Your task to perform on an android device: I want to choose a language on the Dulingo app.
Image 1: 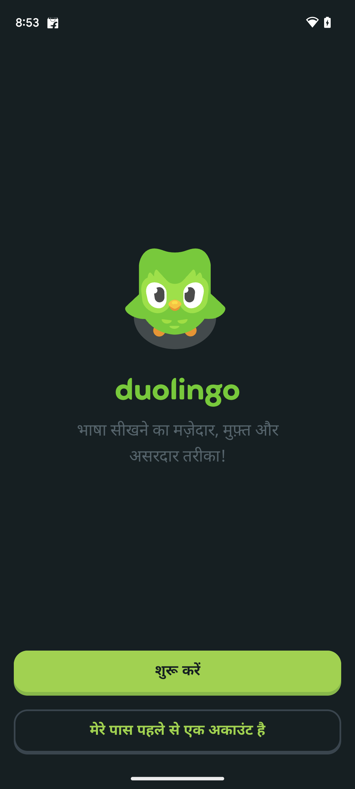
Open the Dulingo app.
Step 1: wait
Image 2: 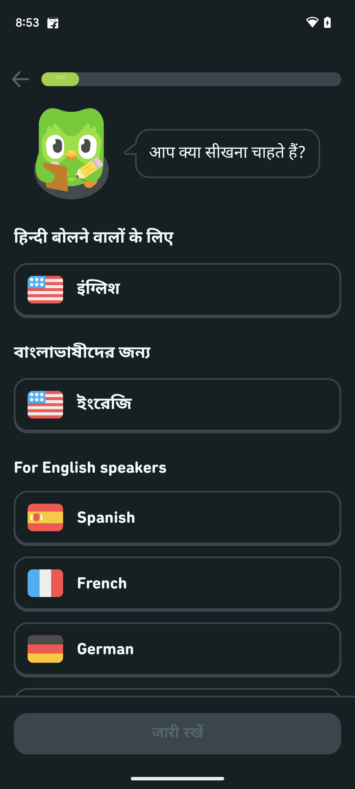
Tap on the English language.
Step 2: click (57, 291)
Image 3: 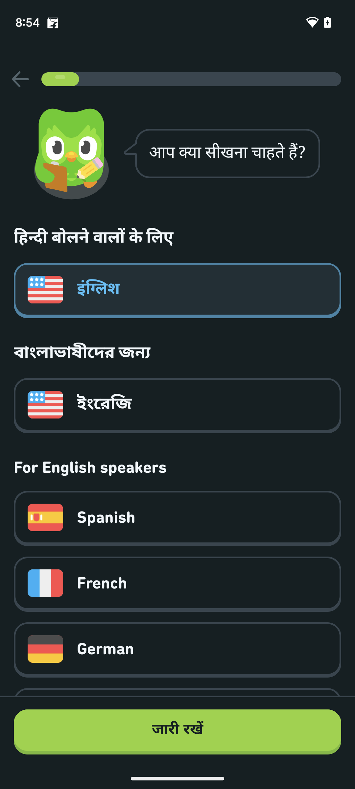
Tap on the Continue
Step 3: click (177, 732)
Image 4: 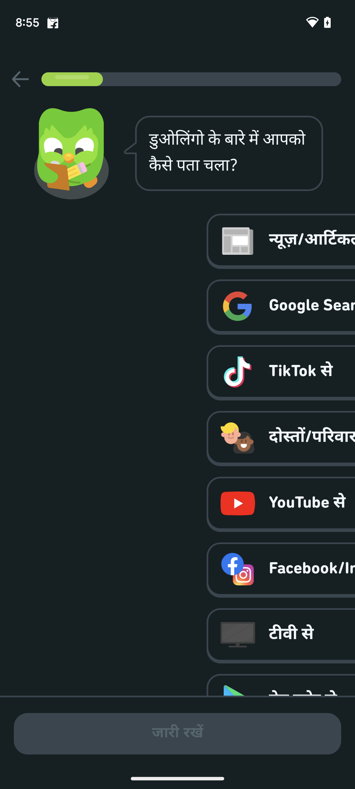
Tap on the Continue
Step 4: wait